Your task to perform on an android device: Read the reviews of 4 pieces of 5" hollow cabinet handles in the TEMU app.
Image 0: 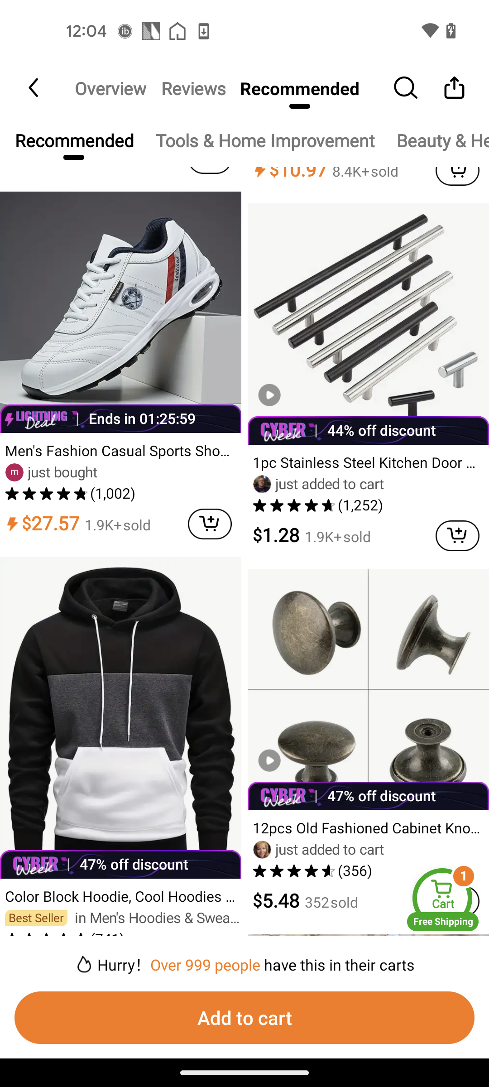
Click on the Reviews tab at the top of the screen
Step 0: click (193, 88)
Image 1: 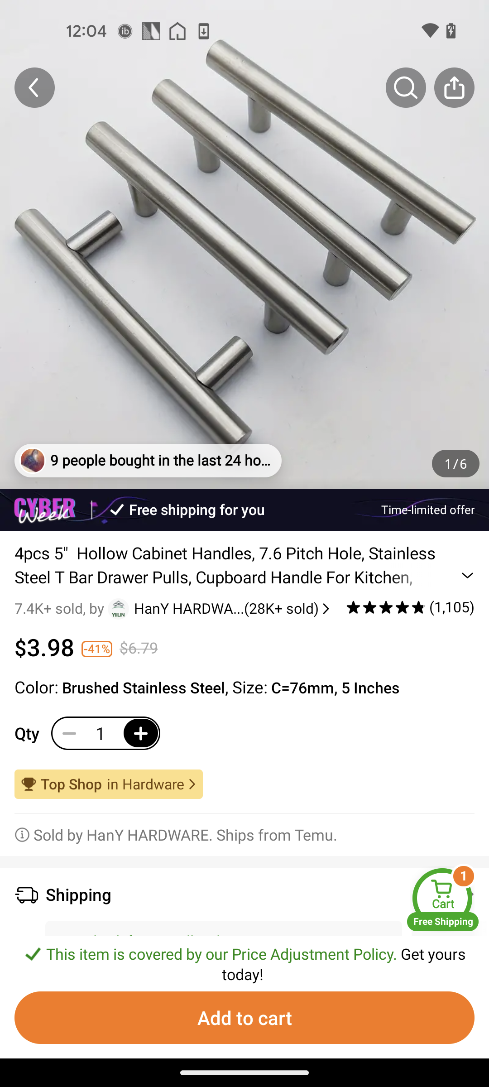
Swipe up for the reviews
Step 1: scroll down
Image 2: 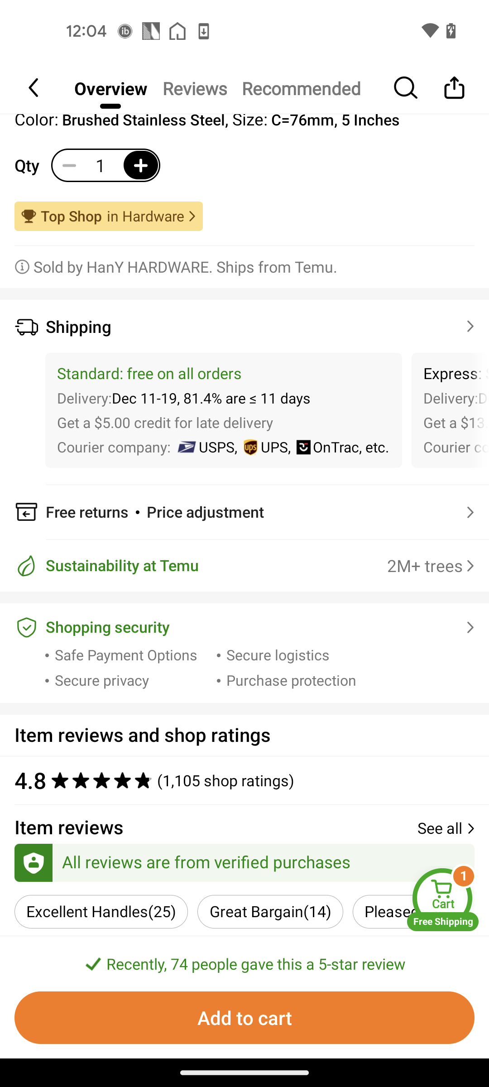
Swipe up for the reviews
Step 2: scroll down
Image 3: 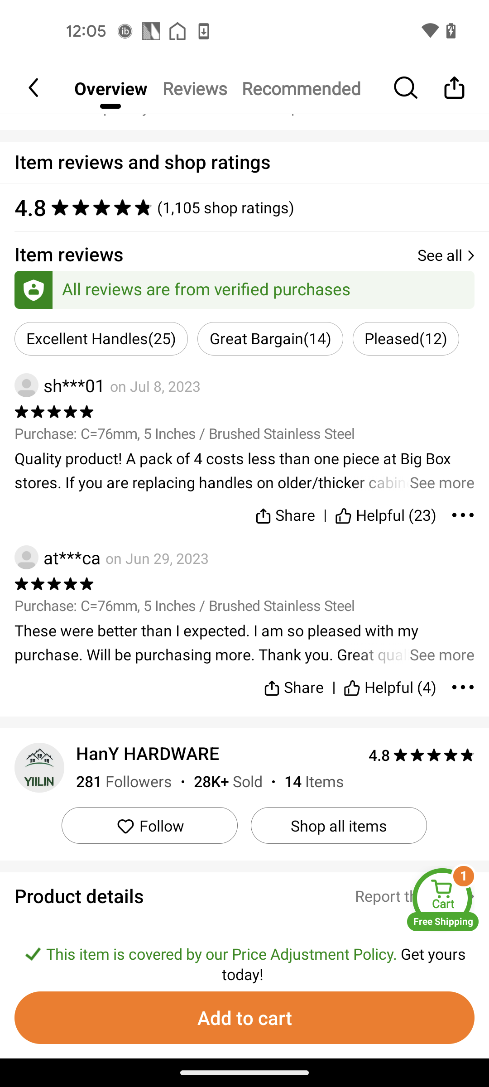
Swipe up for the reviews
Step 3: scroll down